Your task to perform on an android device: Mark the first Mail of Natalie Larson in the Mail Inbox as read.
Image 0: 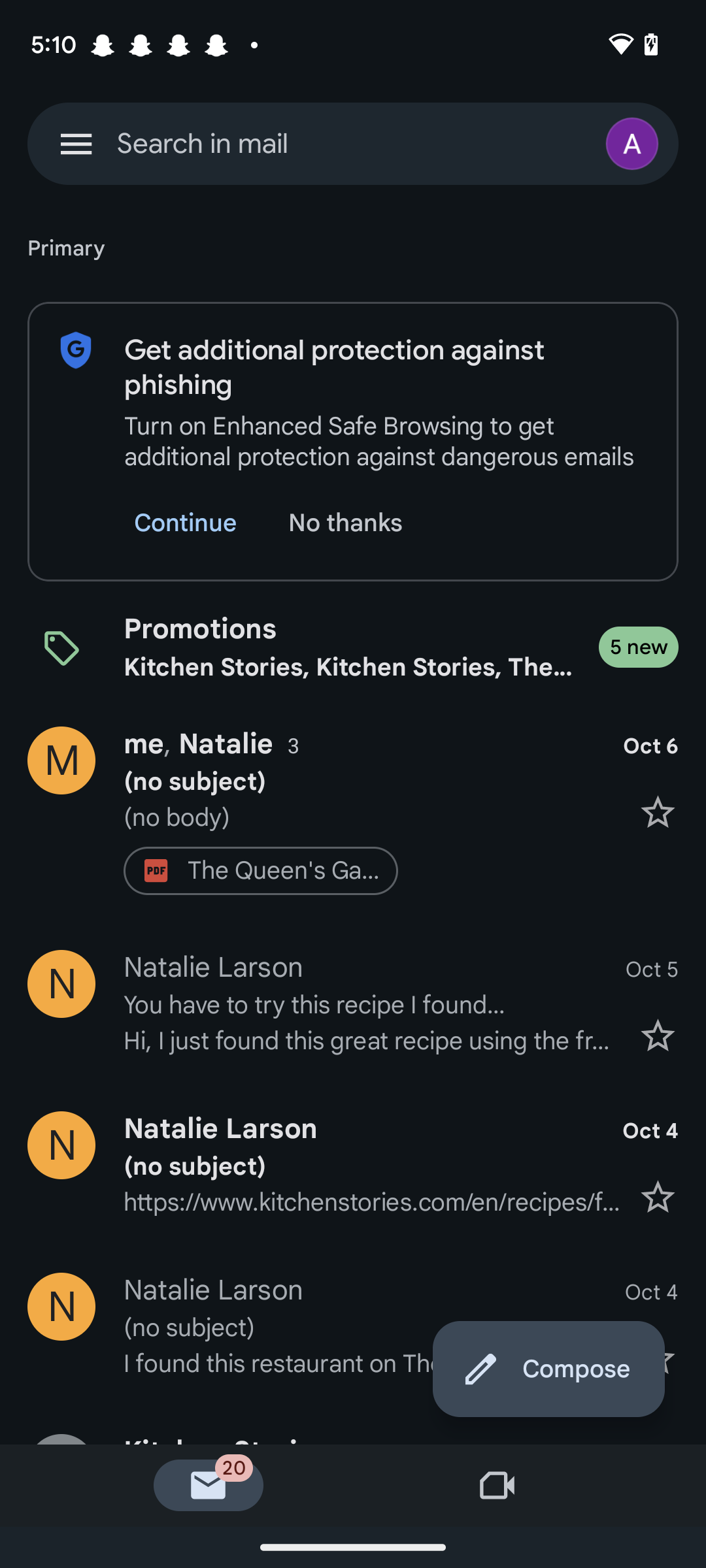
Click on the First mail of the Natalie Larson in the inbox of the mail.
Step 0: click (366, 743)